Your task to perform on an android device: I'm interested in reading customer reviews to find out what they thought of the NEWFEEL women's walking shoes in the Decathlon app.
Image 0: 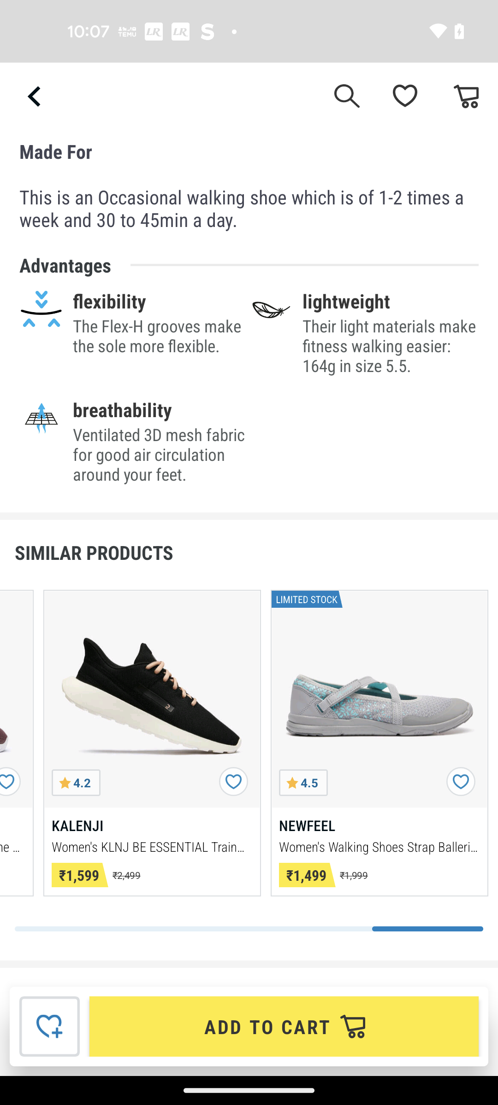
Swipe up to view reviews
Step 0: scroll down
Image 1: 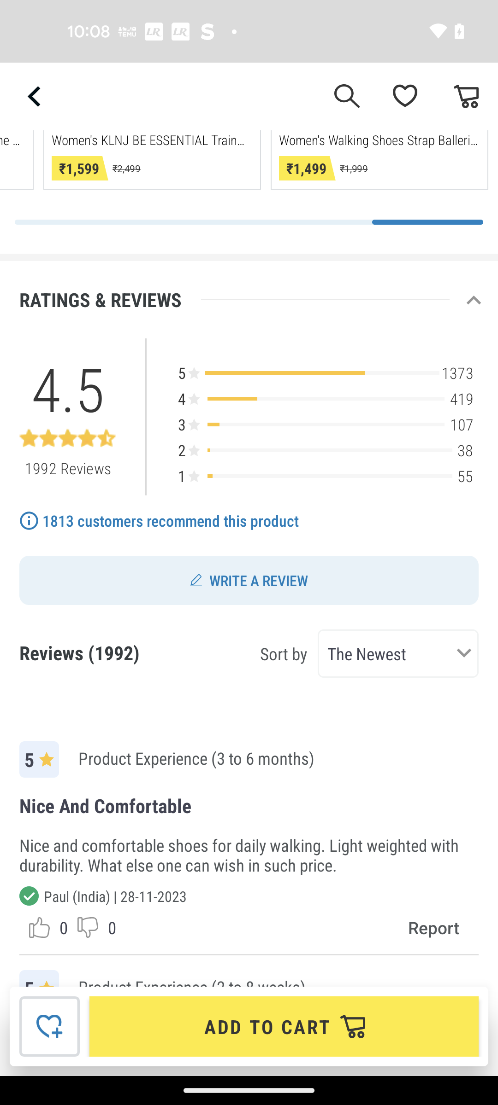
Swipe up to view reviews
Step 1: scroll down
Image 3: 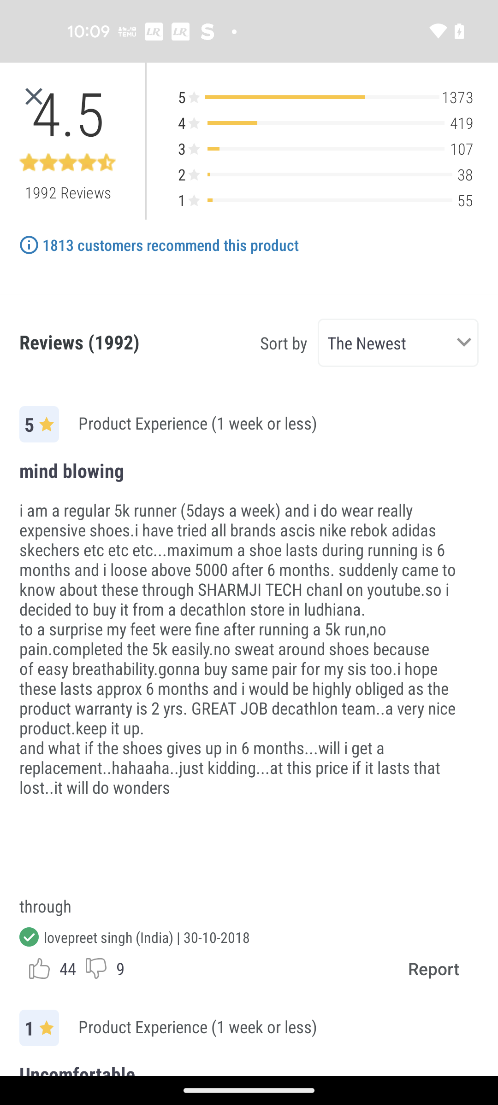
Swipe up to view more reviews
Step 3: scroll down